Your task to perform on an android device: To free up additional space, I must download the Backup_reminder file from Google Drive.
Image 0: 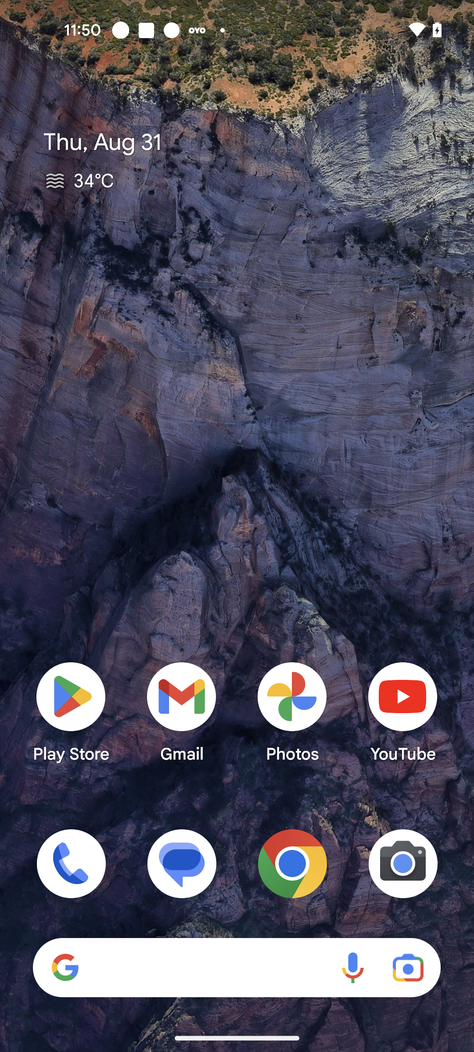
Open Google Drive app
Step 0: open app "Drive"
Image 2: 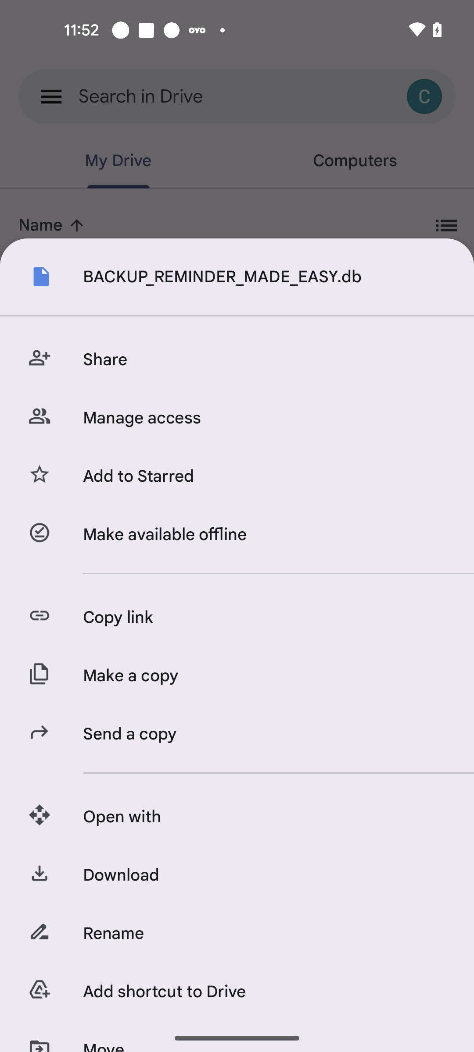
Click on the Download option
Step 2: click (264, 875)